Your task to perform on an android device: Open Google Translate app and translate "Hello, How are you?" from English to French.
Image 0: 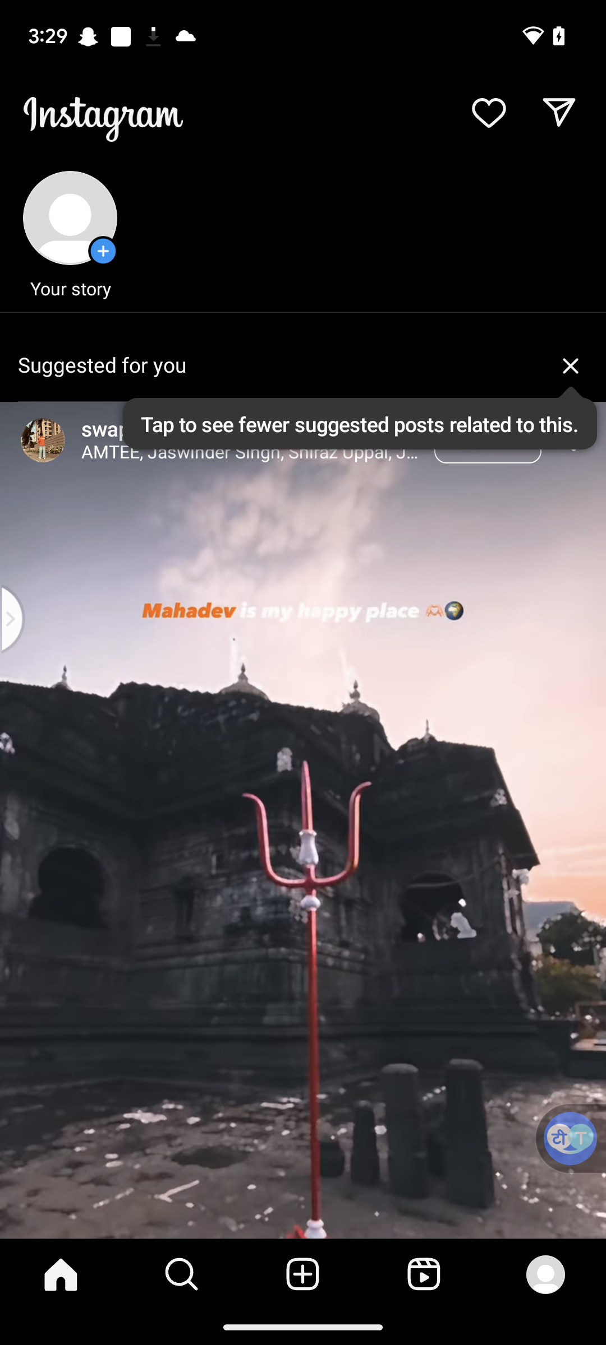
Open Google translate app
Step 0: open app "Translate"
Image 1: 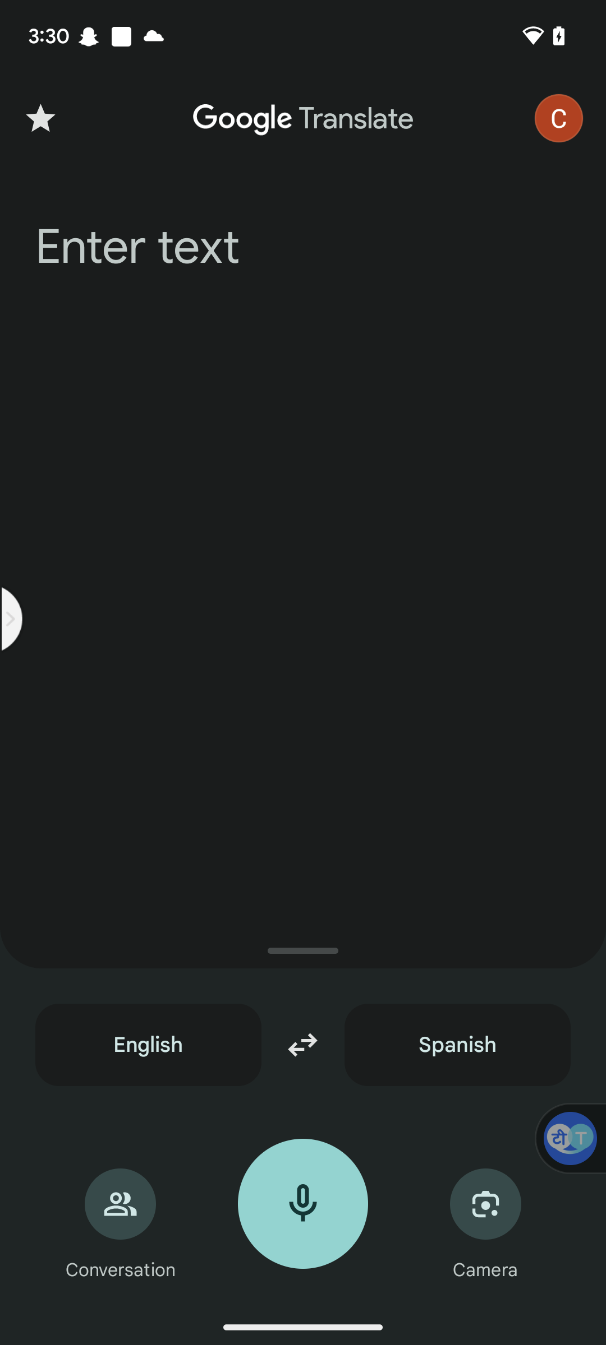
Click on the enter text
Step 1: click (137, 247)
Image 2: 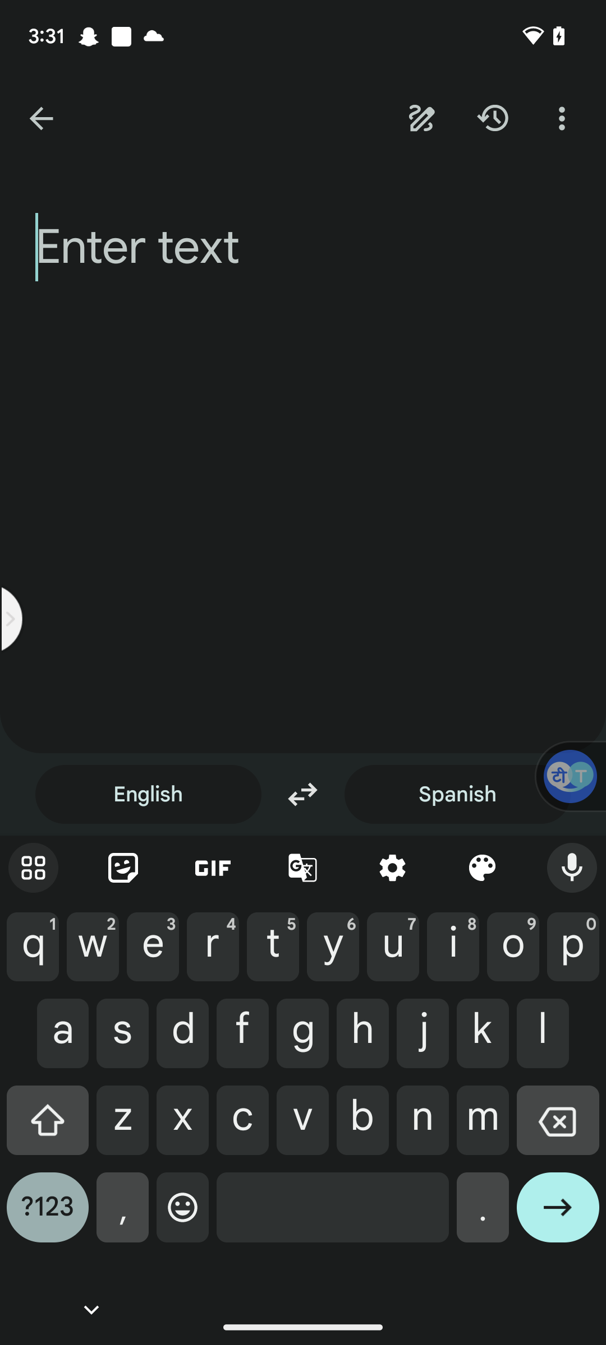
Enter the text as Hello, How are you?
Step 2: type "Hello, How are you?"
Image 3: 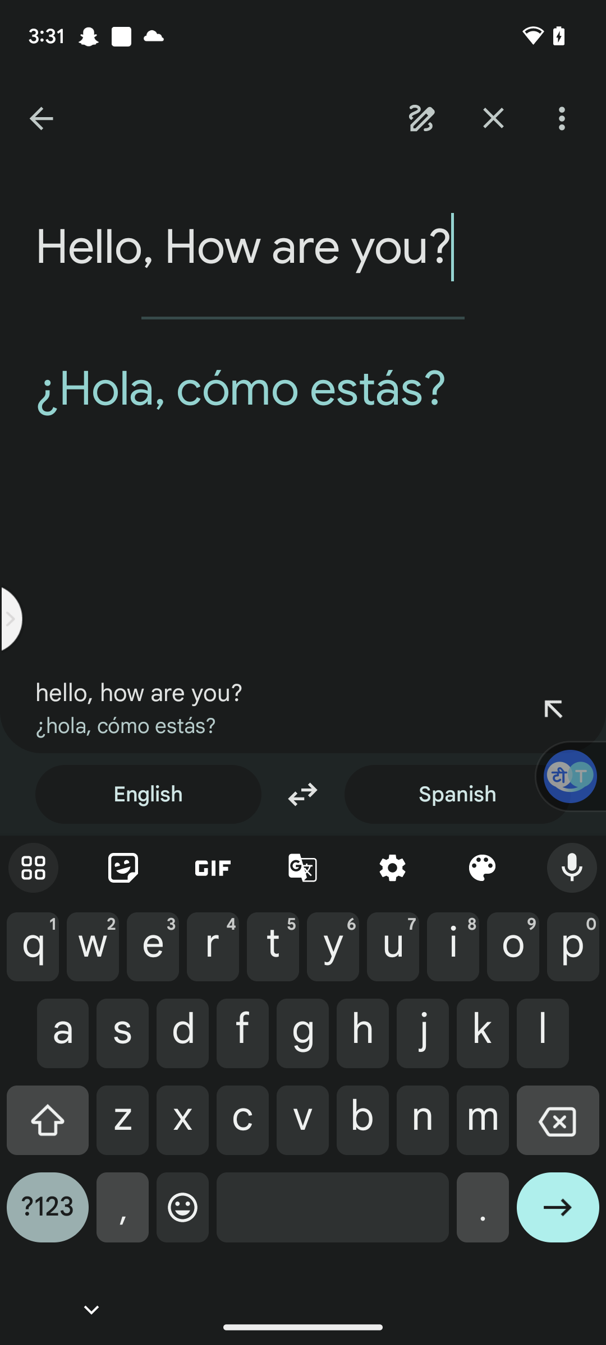
Click on the target language
Step 3: click (457, 794)
Image 5: 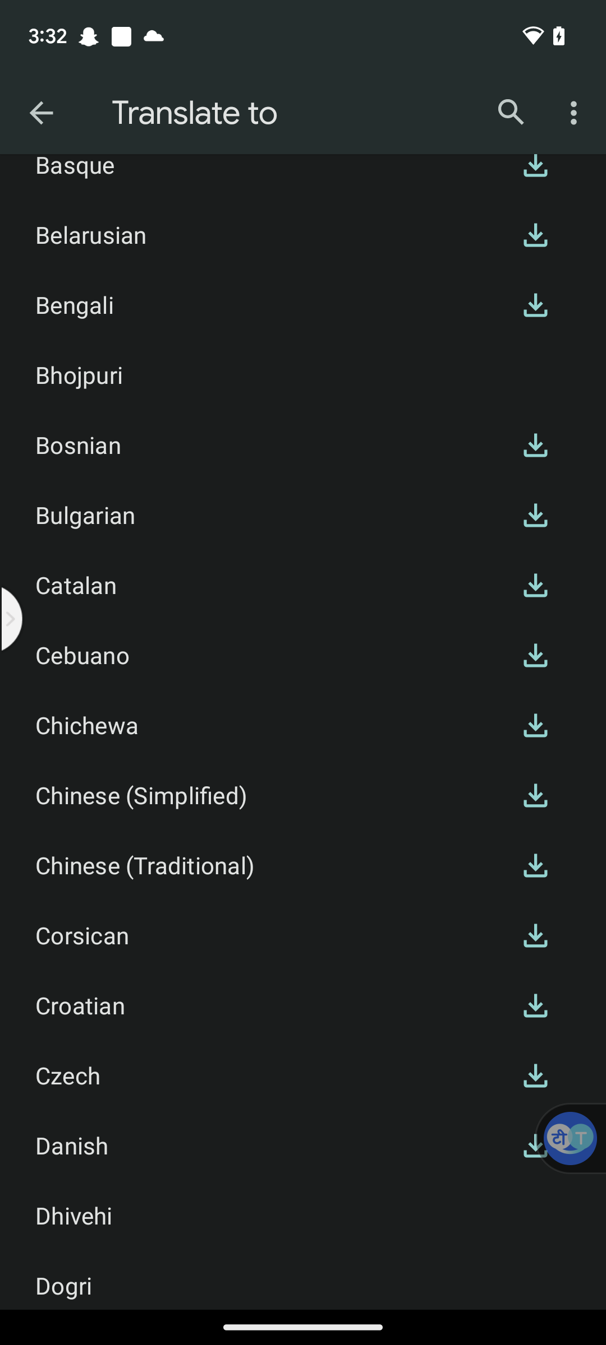
Swipe up to view french
Step 5: scroll down
Image 6: 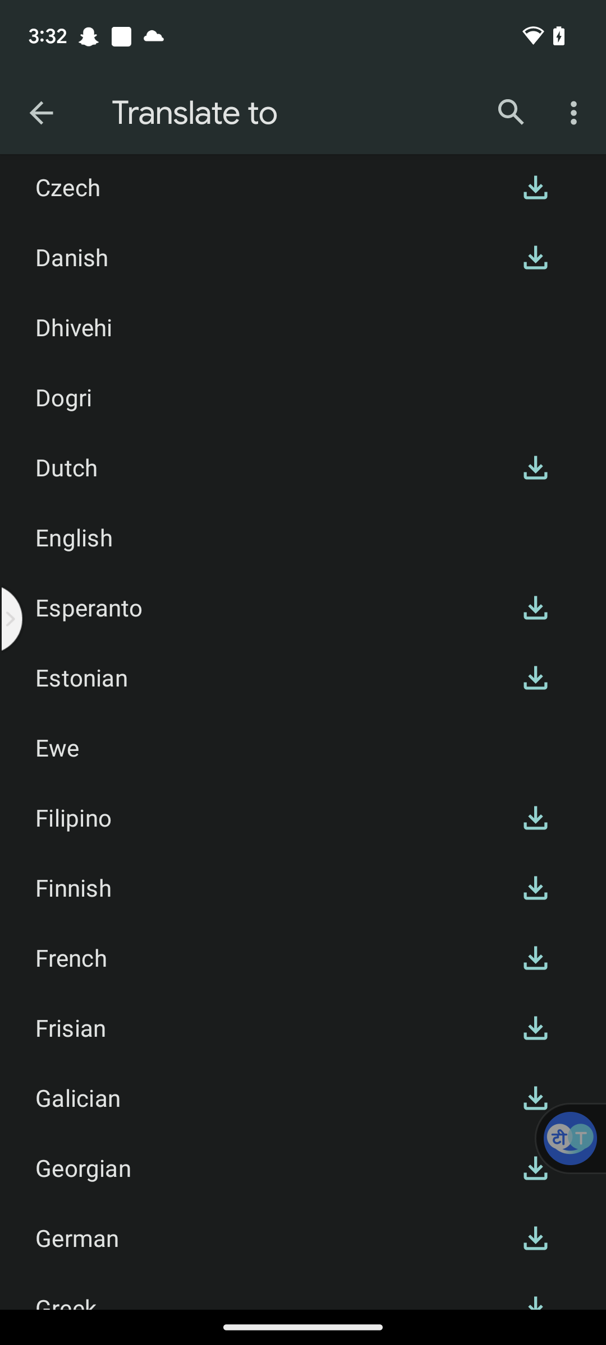
Choose the target language as French
Step 6: click (267, 957)
Image 7: 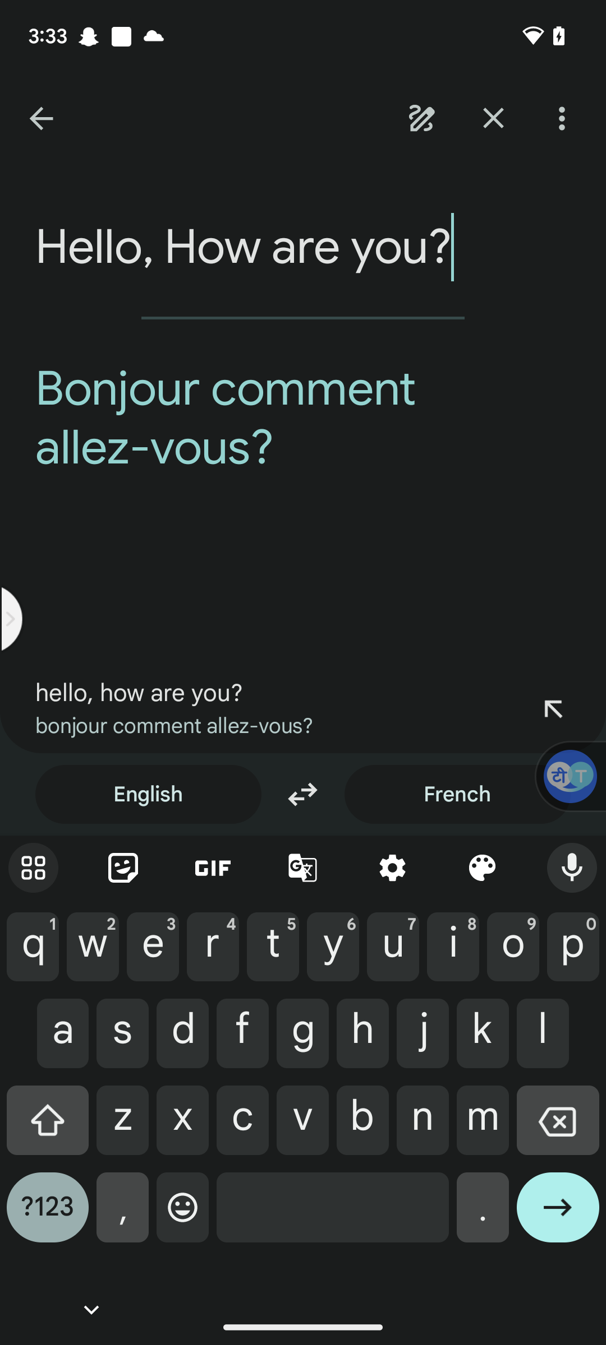
Click on the enter icon on the keyboard
Step 7: click (558, 1216)